Your task to perform on an android device: I want to search for a black M size Van Heusen Party Shirt from the Amazon app for my friend Abdul Karim's birthday party on 21st December as he'll be turning 32 on that day.
Image 0: 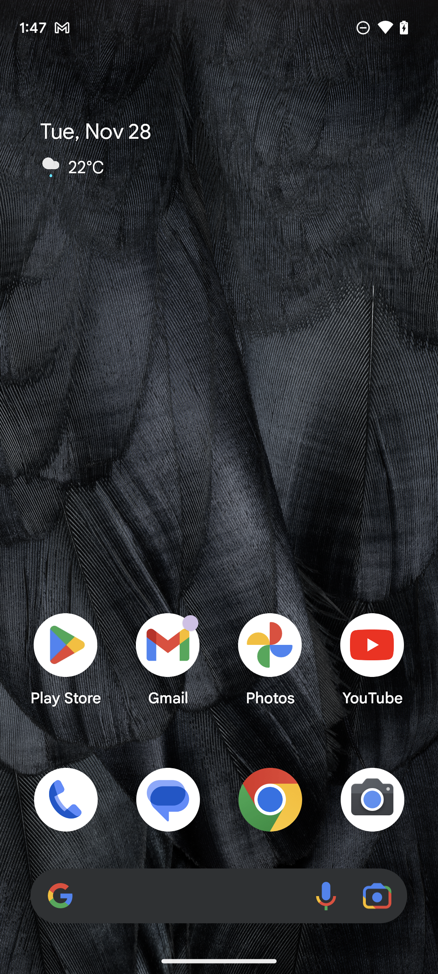
Open the Amazon app.
Step 0: open app "Amazon"
Image 1: 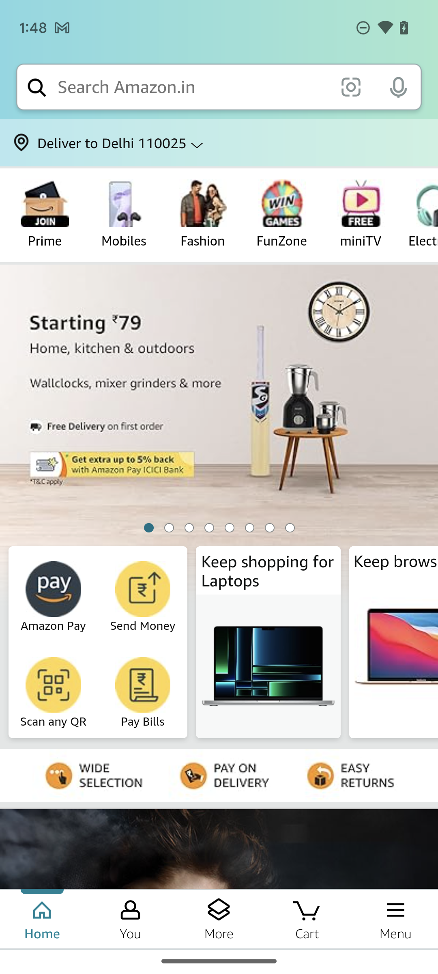
Click on the search bar on the top of the screen.
Step 1: click (192, 87)
Image 2: 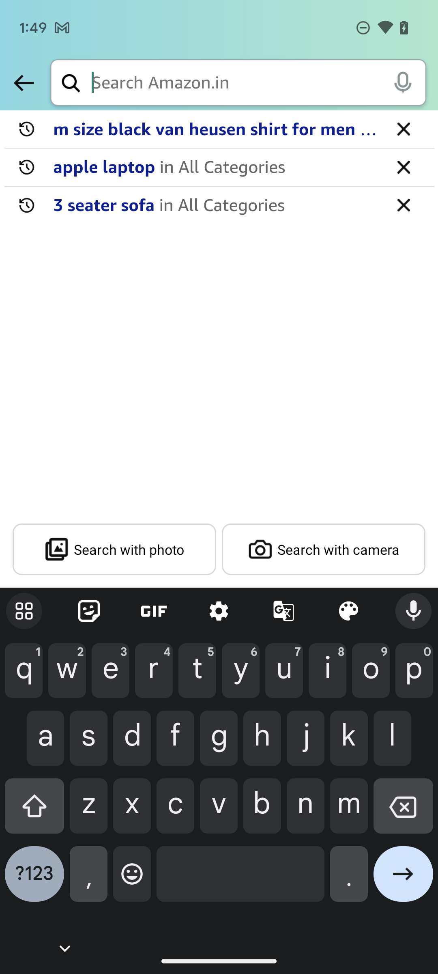
Enter M size black Van Heusen Party Shirt for men in the search box.
Step 2: type "M size black Van Heusen Party Shirt for men"
Image 3: 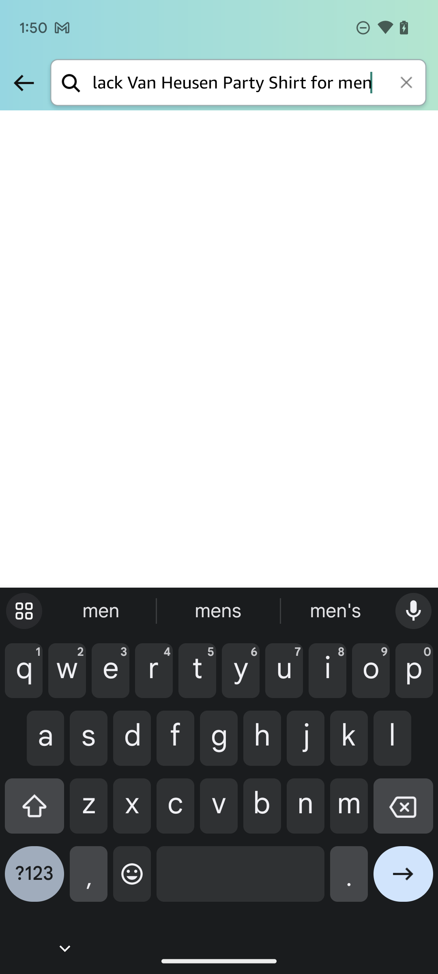
Click on the next icon in the bottom right side of the keyboard on the screen.
Step 3: click (403, 880)
Image 4: 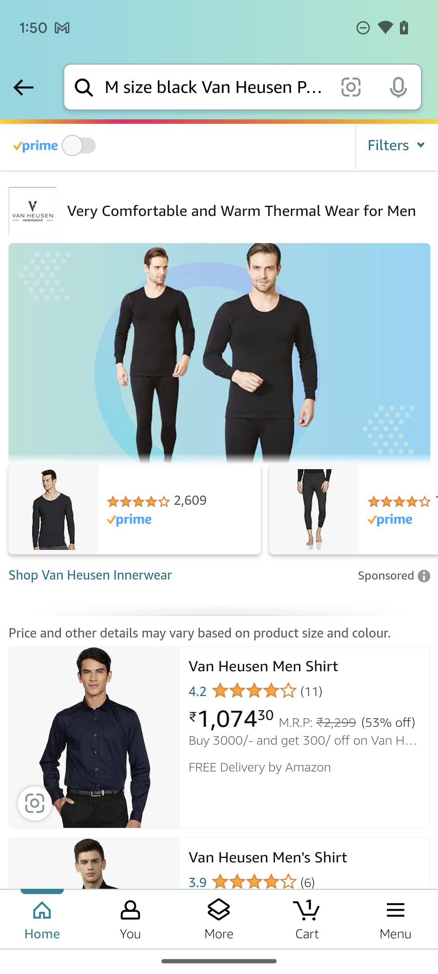
Swipe up to view more shirts.
Step 4: scroll down